Your task to perform on an android device: I want to view an Door set combo offer  on the my warehouse app app since I need to change my kitchen door lock 
Image 0: 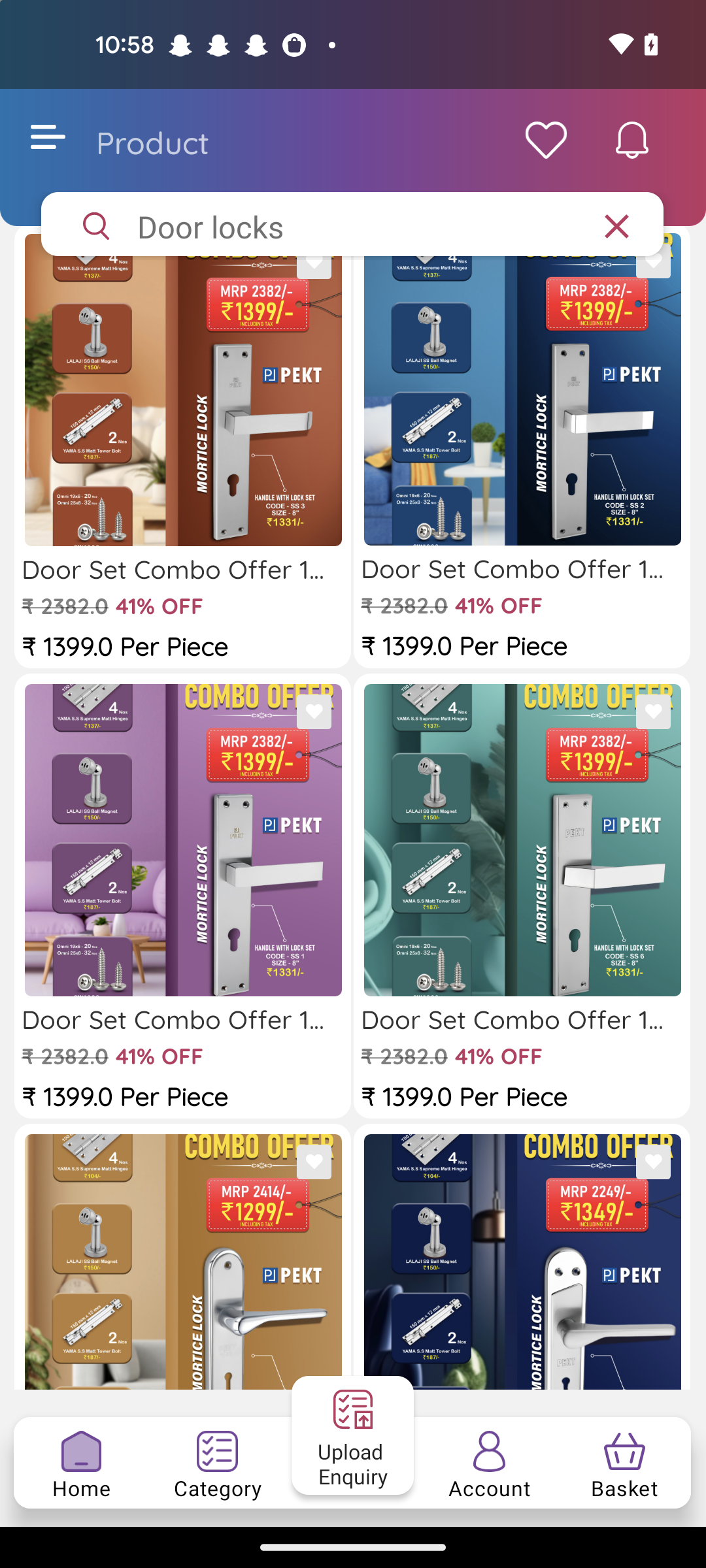
Click on the Door set combo offer
Step 0: click (182, 390)